Your task to perform on an android device: I want to plan my itinerary on the Trip.com app, so for my Berlin trip, save the Park Inn by Radisson Berlin Alexanderplatz hotel for my stay in Berlin.
Image 0: 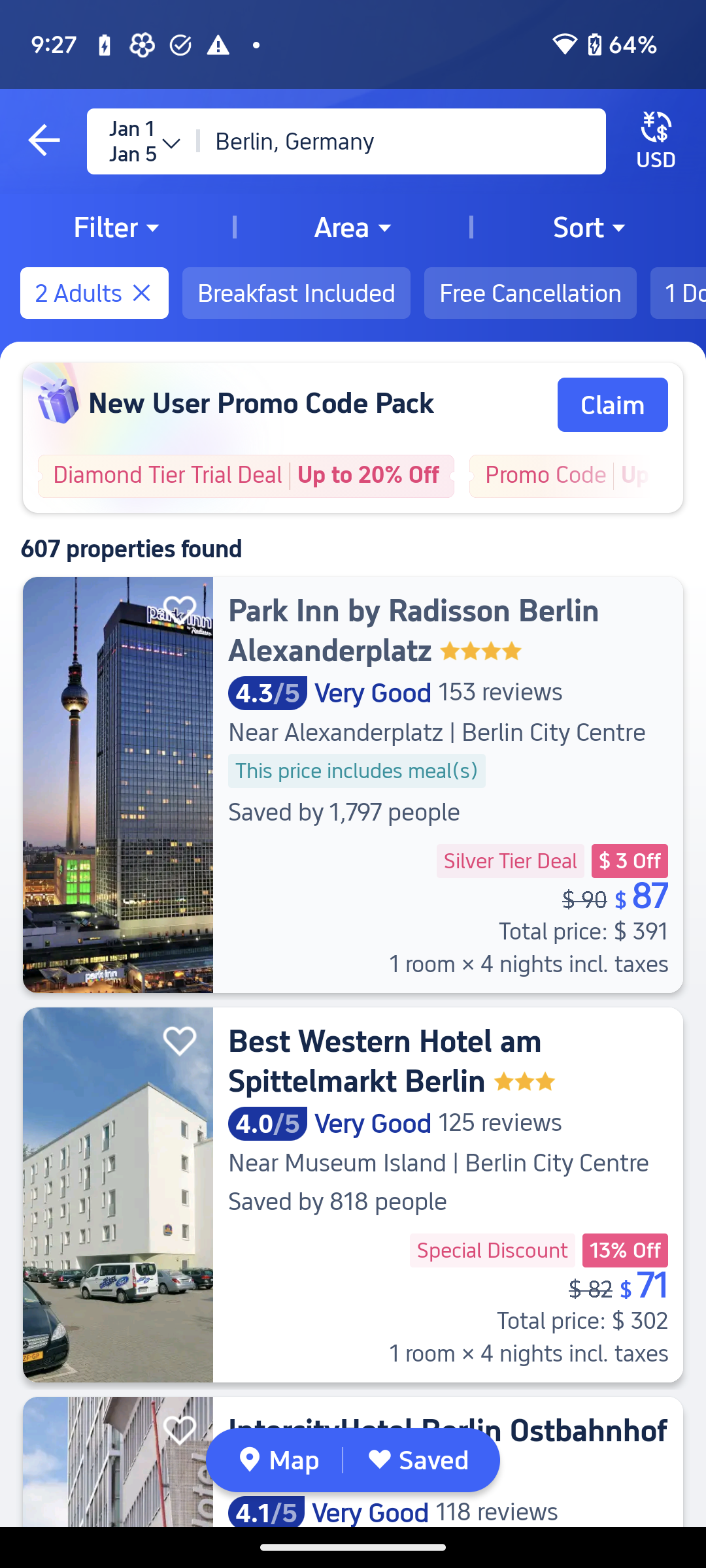
Click on the Park Inn by Radisson Berlin Alexanderplatz hotel to view the save option of this hotel.
Step 0: click (448, 630)
Image 1: 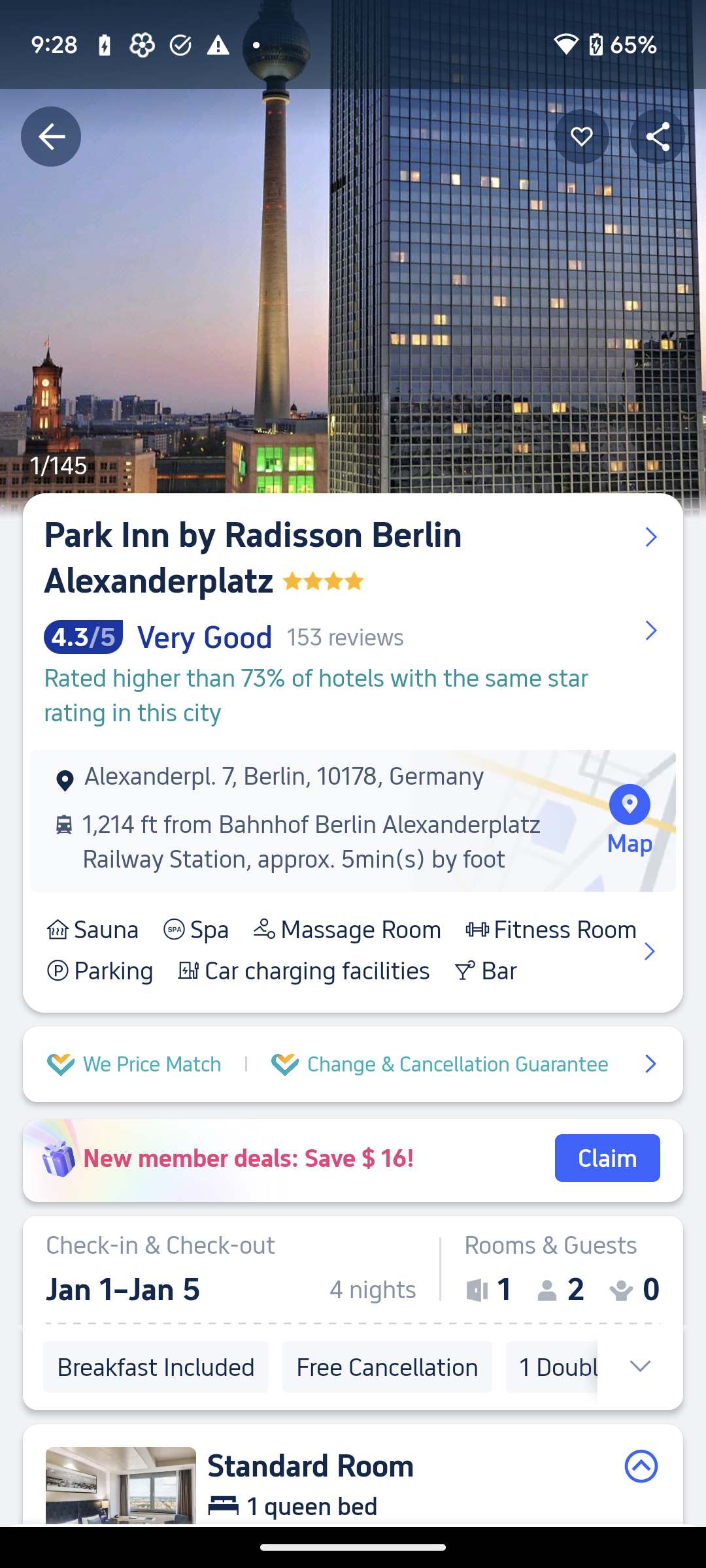
Click on the heart icon at the top right corner of the screen to save this hotel.
Step 1: click (582, 136)